Your task to perform on an android device: Mark flag on the  jotform mail
Image 0: 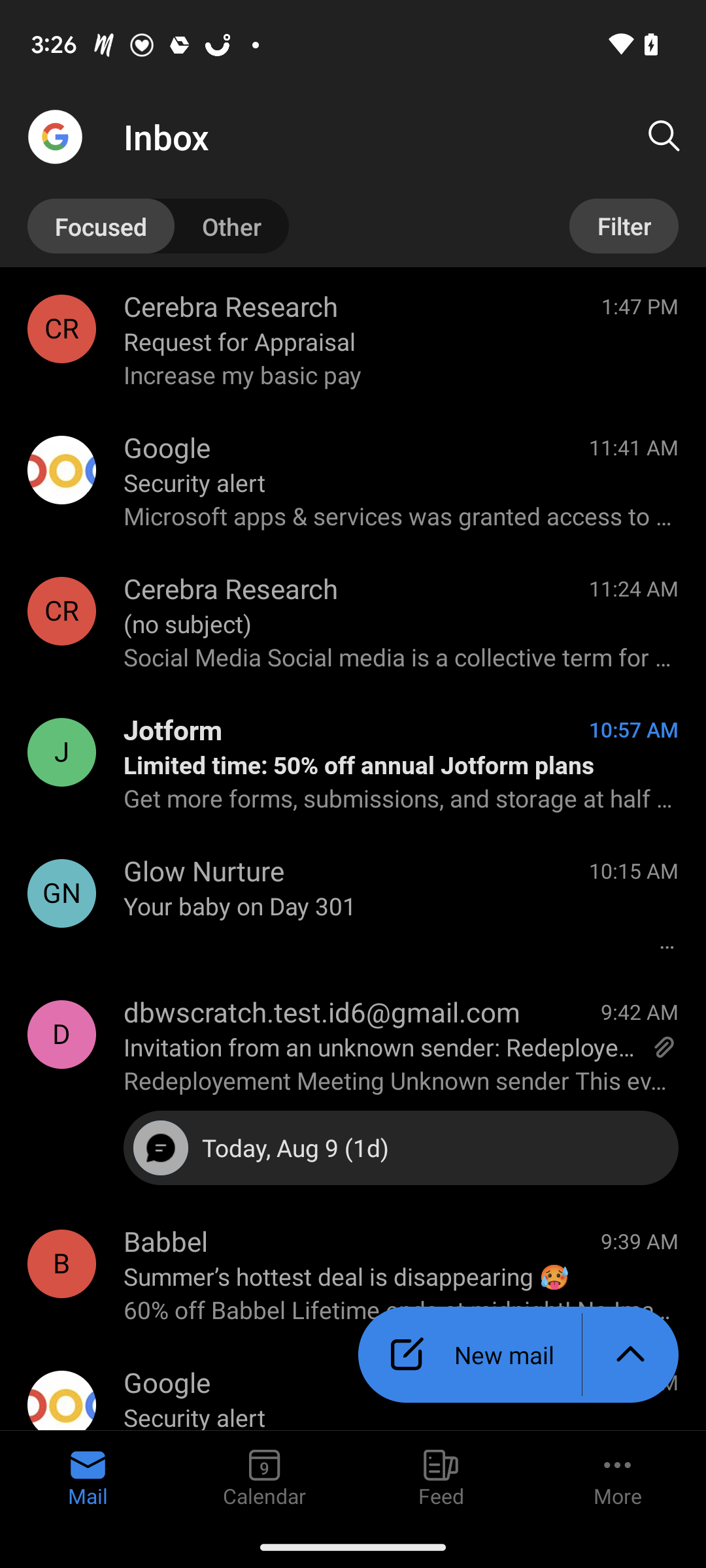
click on the jotform mail profile.
Step 0: click (61, 752)
Image 1: 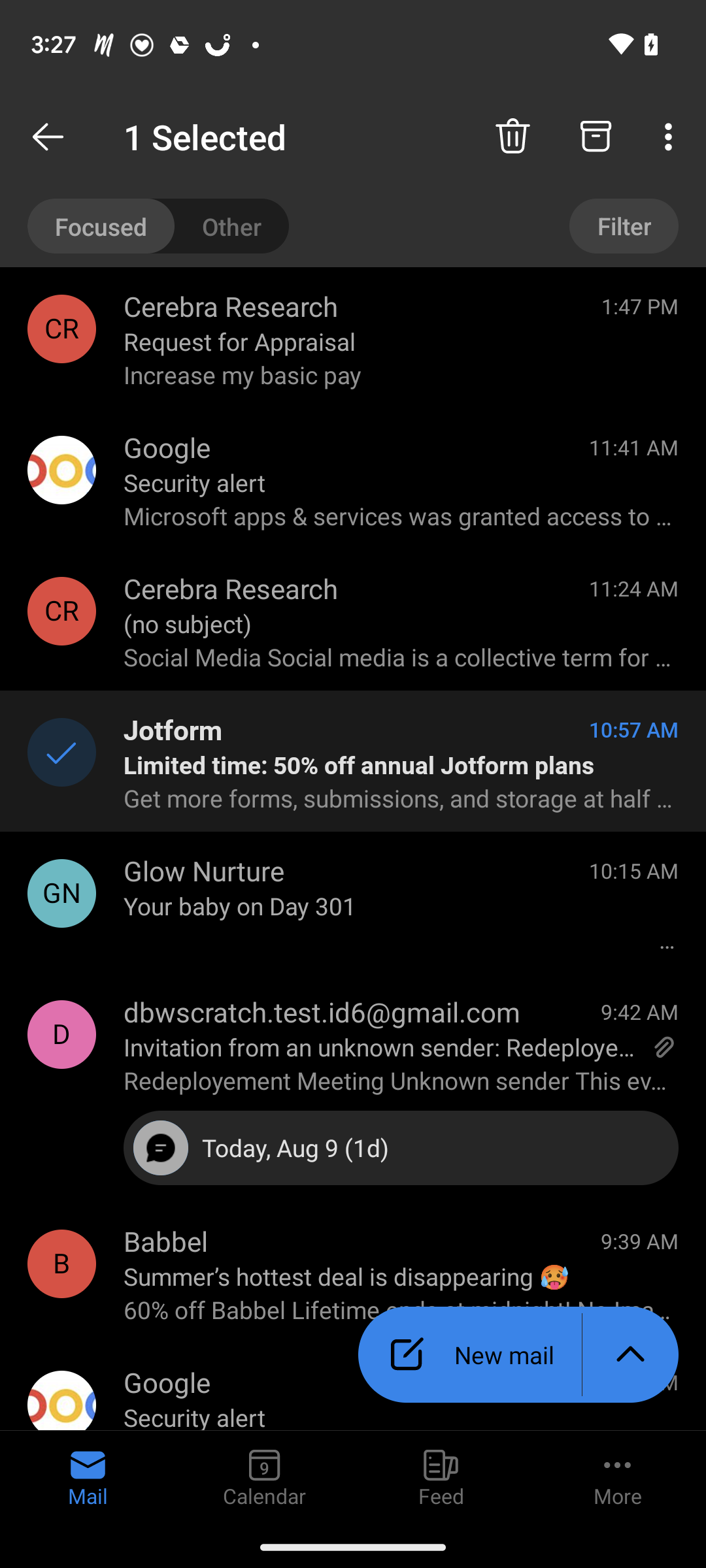
Click on the three dots in the top-right corner of the screen.
Step 1: click (671, 137)
Image 2: 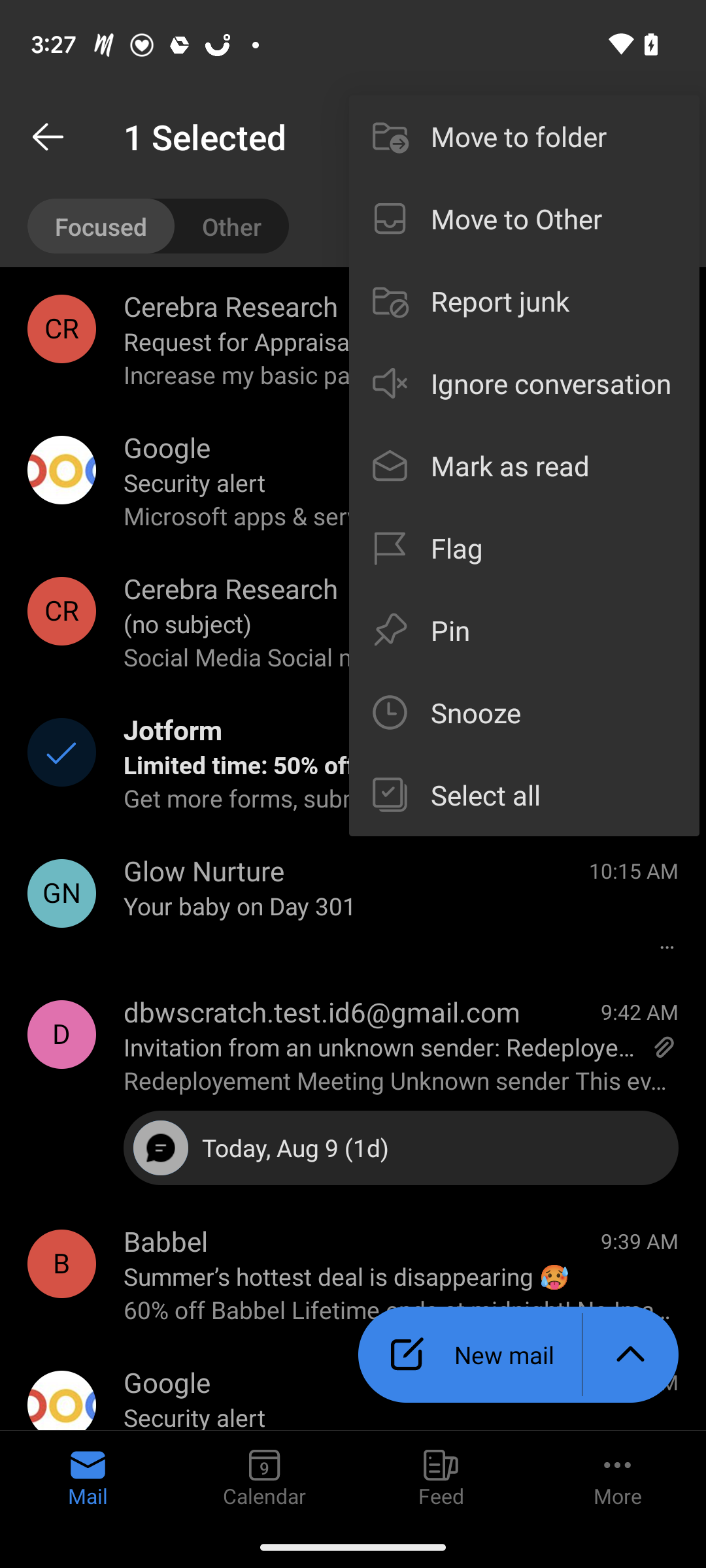
Click on the 6th option "Flag.".
Step 2: click (551, 547)